Your task to perform on an android device: In the Sound Recorder Plus app, I want to Share a recording Titled morning vibes with Janedbwpersonatest@gmail.com via the Gmail app
Image 0: 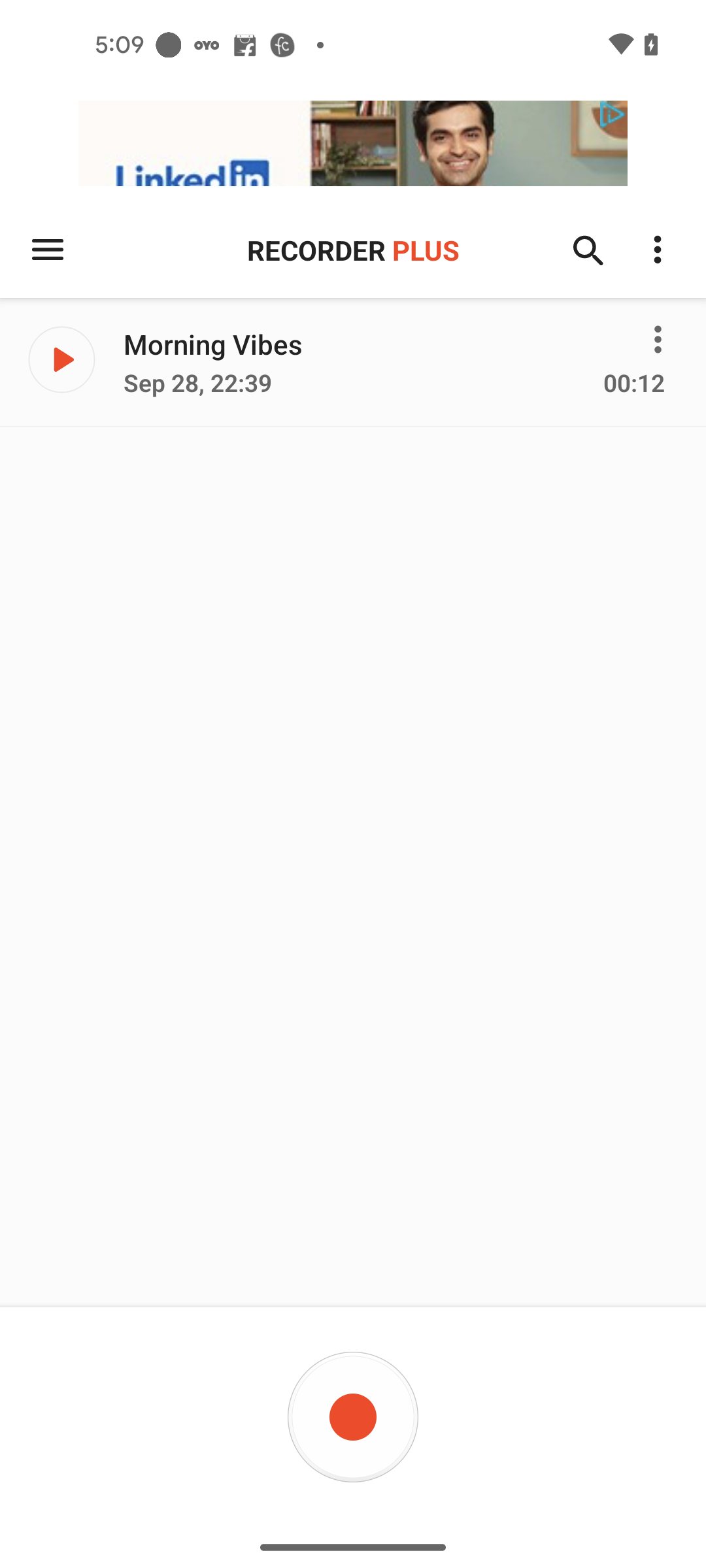
Click on the Three dots icon in front of the Morning vibes recording
Step 0: click (657, 337)
Image 1: 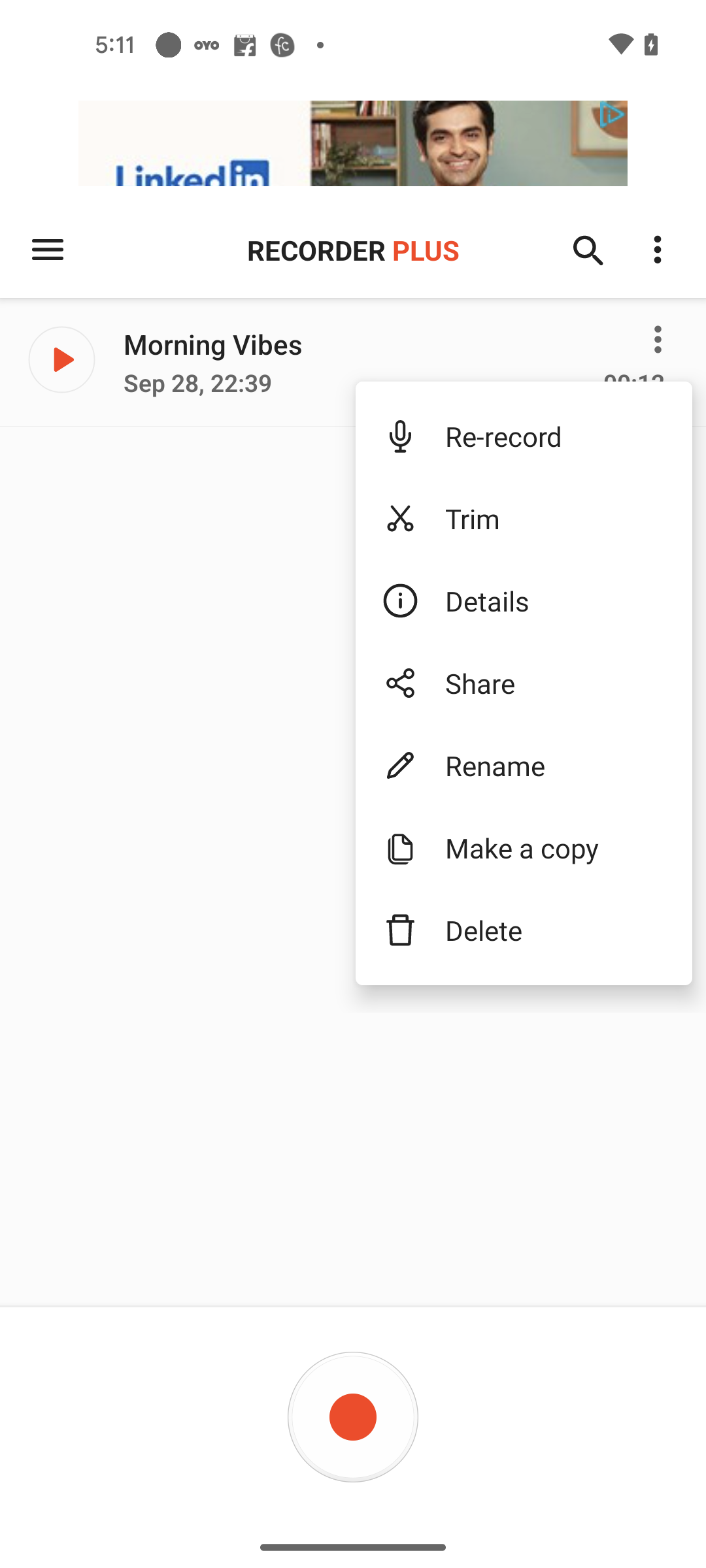
Click on the share option
Step 1: click (555, 683)
Image 3: 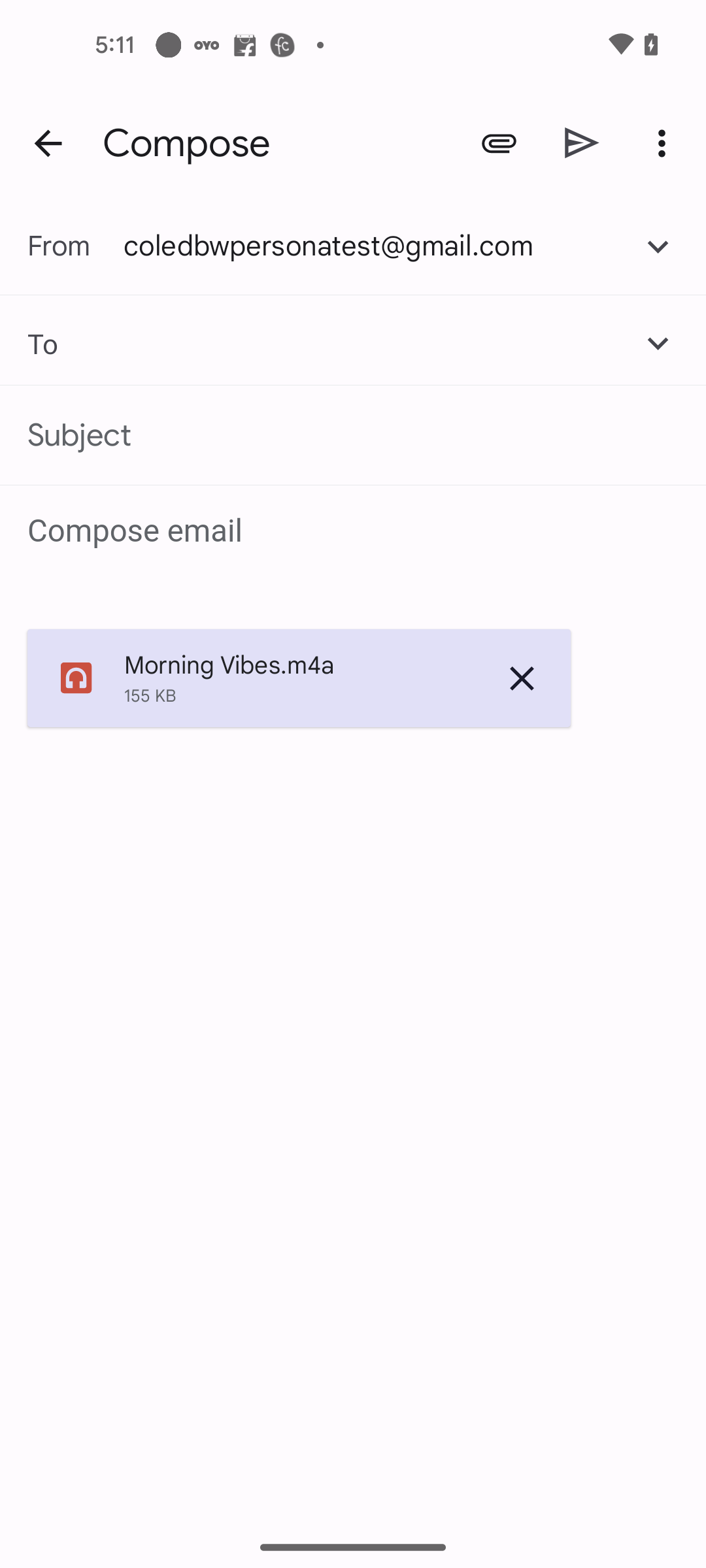
Enter the Email ID Janedbwpersonatest@gmail.com
Step 3: type "Janedbwpersonatest@gmail.com"
Image 4: 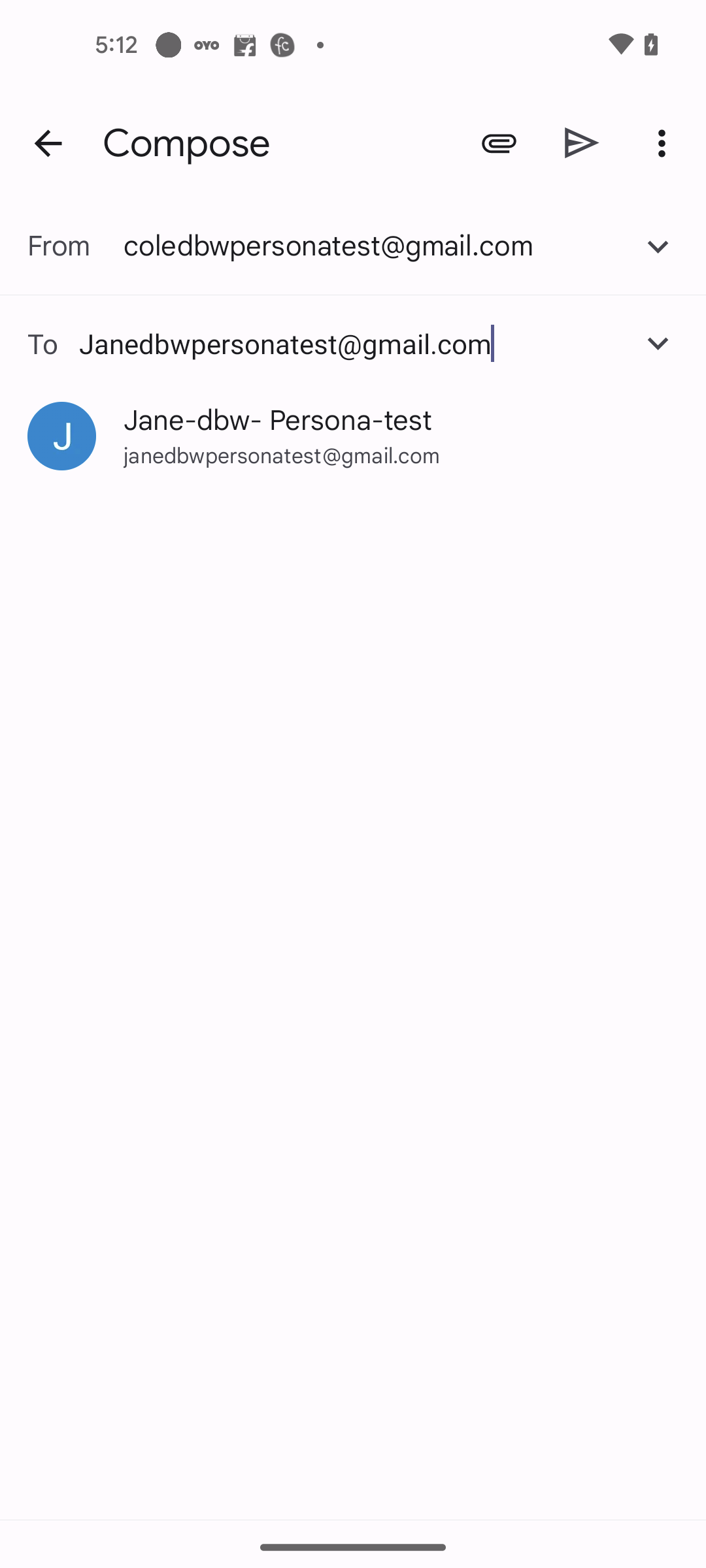
Click on the suggested email id
Step 4: click (278, 420)
Image 5: 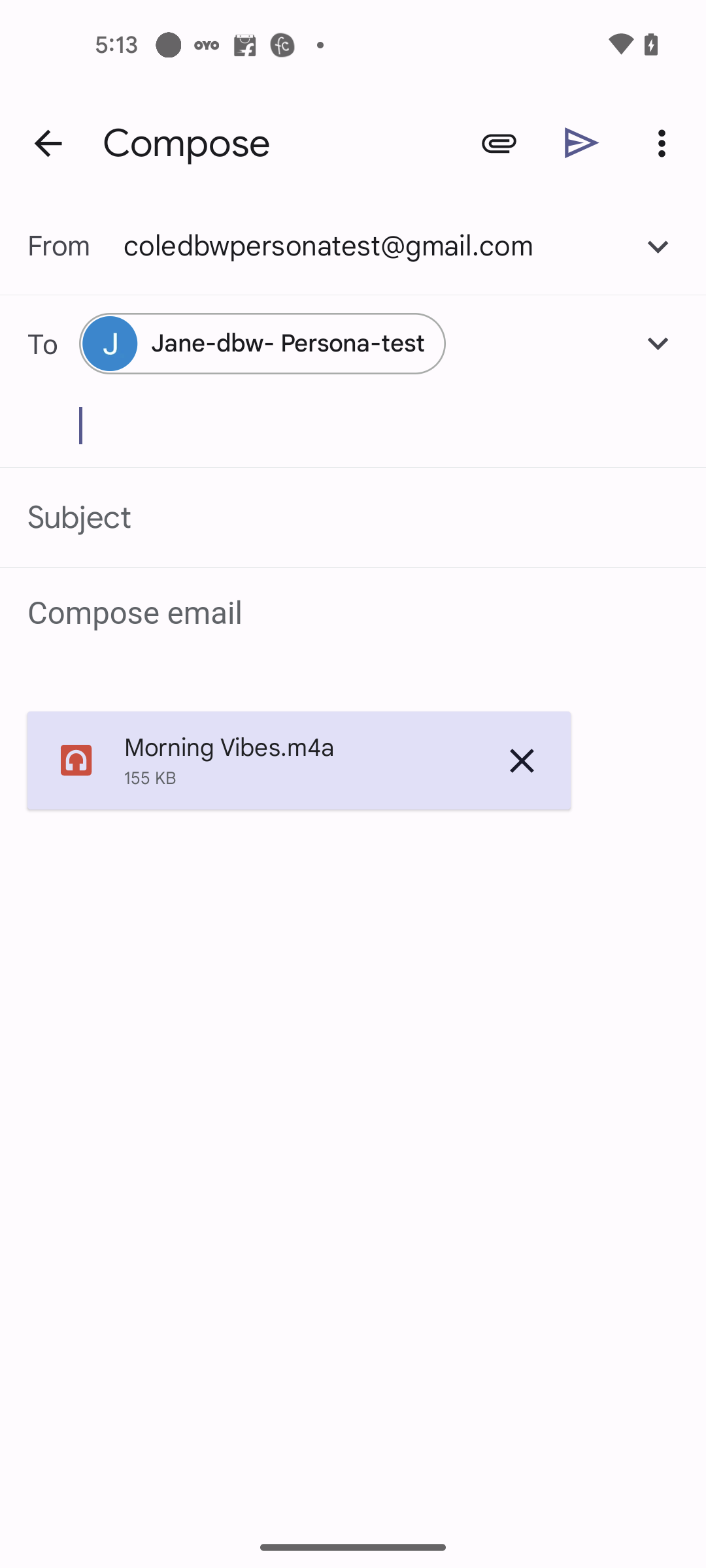
Click on the send icon
Step 5: click (582, 142)